Your task to perform on an android device: Its my birthday, so I am planning to make Mediterranean Minted Peas for myself, but I am running out of peas in my pantry. Search for green peas in the Spencer's app.
Image 0: 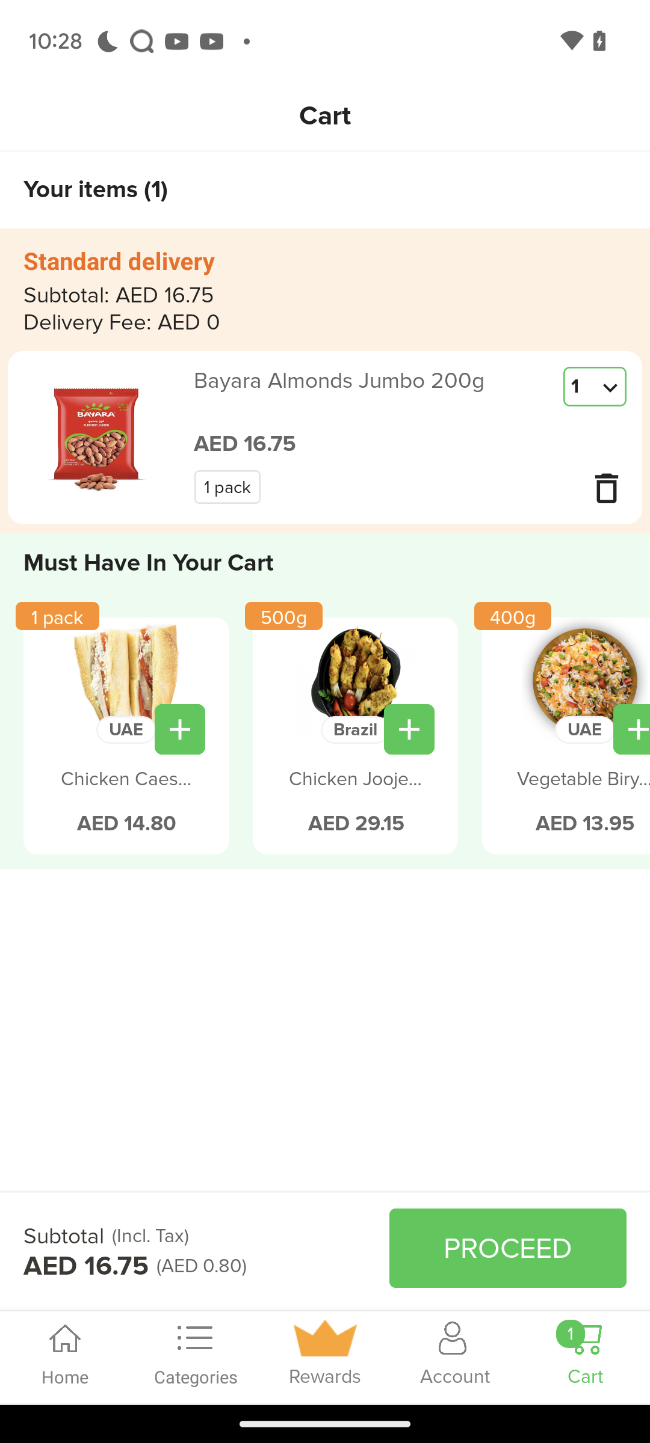
open spencers app
Step 0: wait
Image 1: 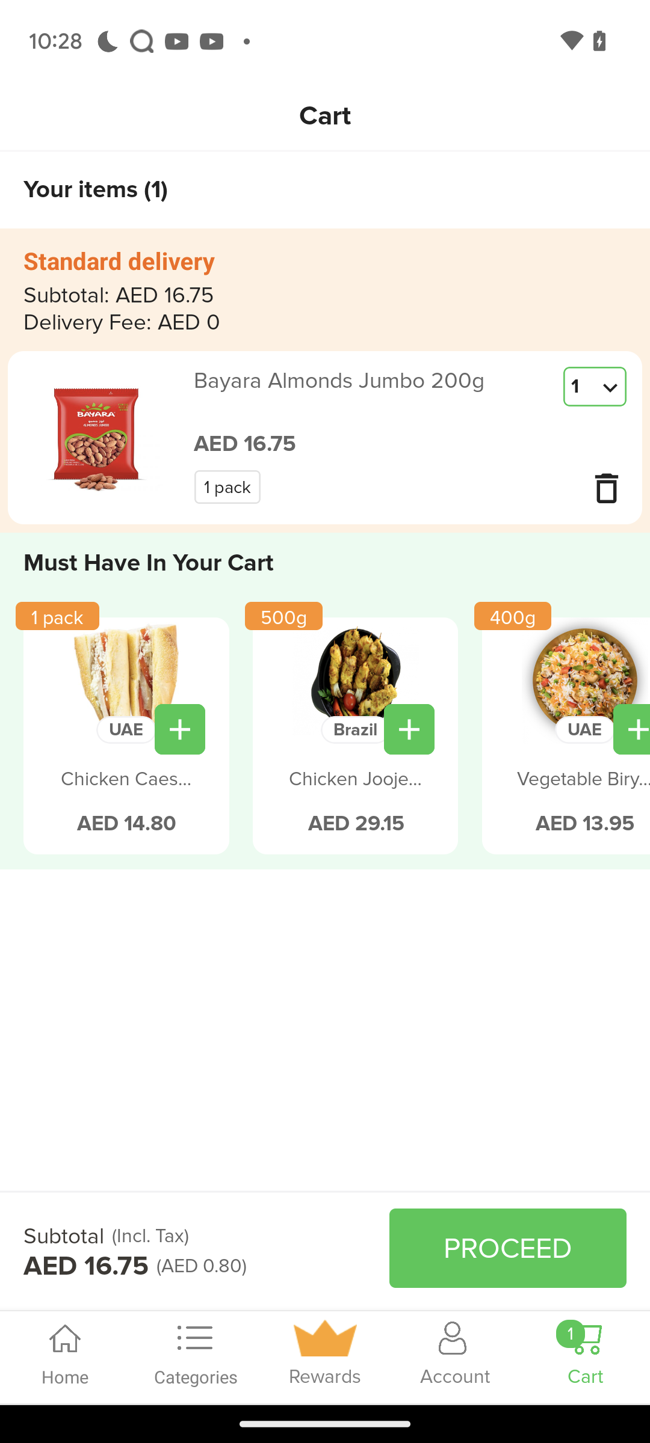
open spencers app
Step 1: open app "Spencers"
Image 2: 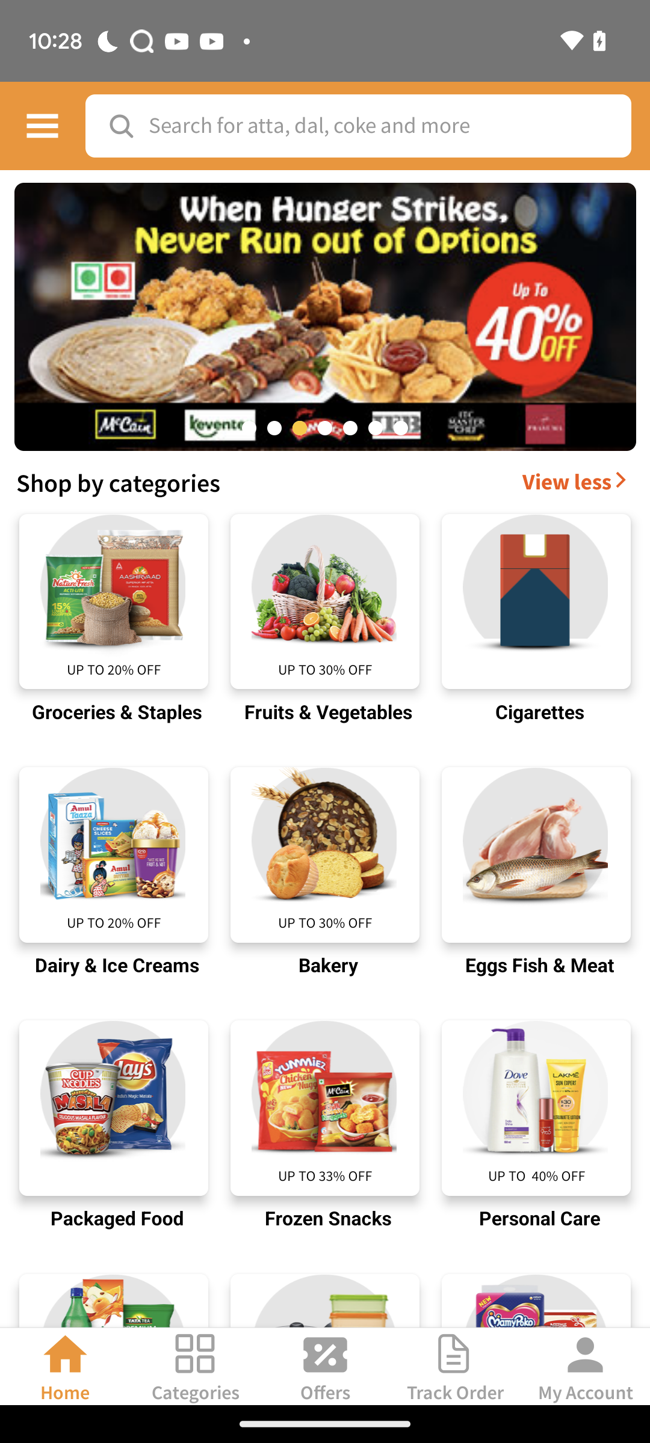
Click on the search textbox at the top of the screen
Step 2: click (382, 126)